Your task to perform on an android device: View the tealight holder under the most popular section.
Image 0: 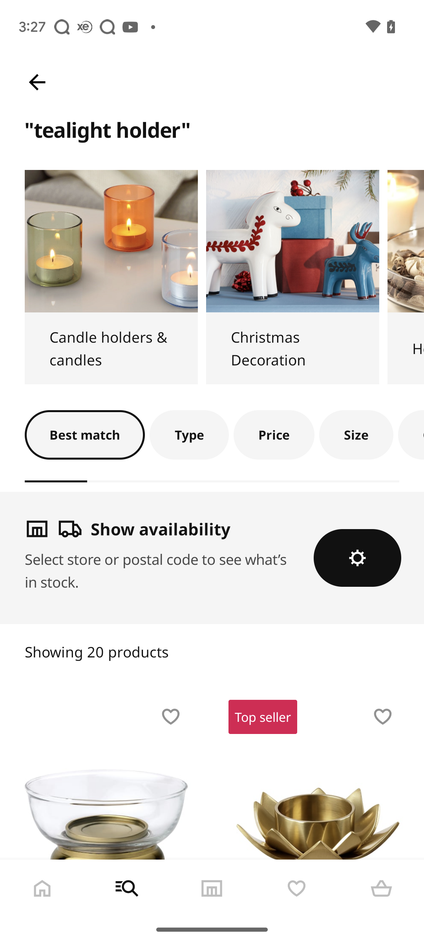
Click on the Best Match tab on the screen
Step 0: click (85, 435)
Image 2: 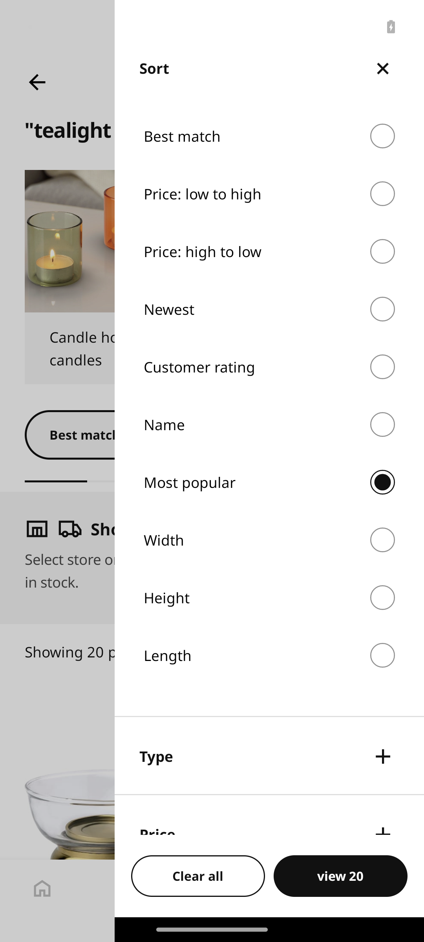
Click on View 20 button
Step 2: click (340, 876)
Image 3: 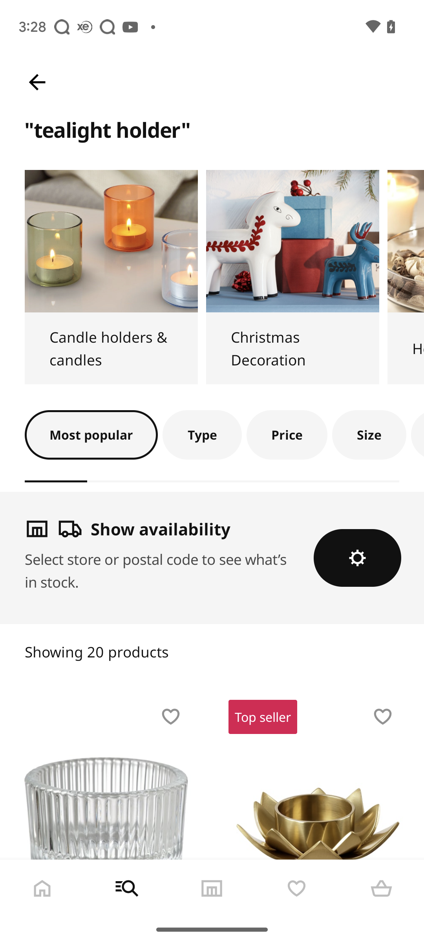
Swipe up to view products
Step 3: scroll down